Your task to perform on an android device: On the Easy Voice Recorder app, change the sound quality from high to medium.
Image 0: 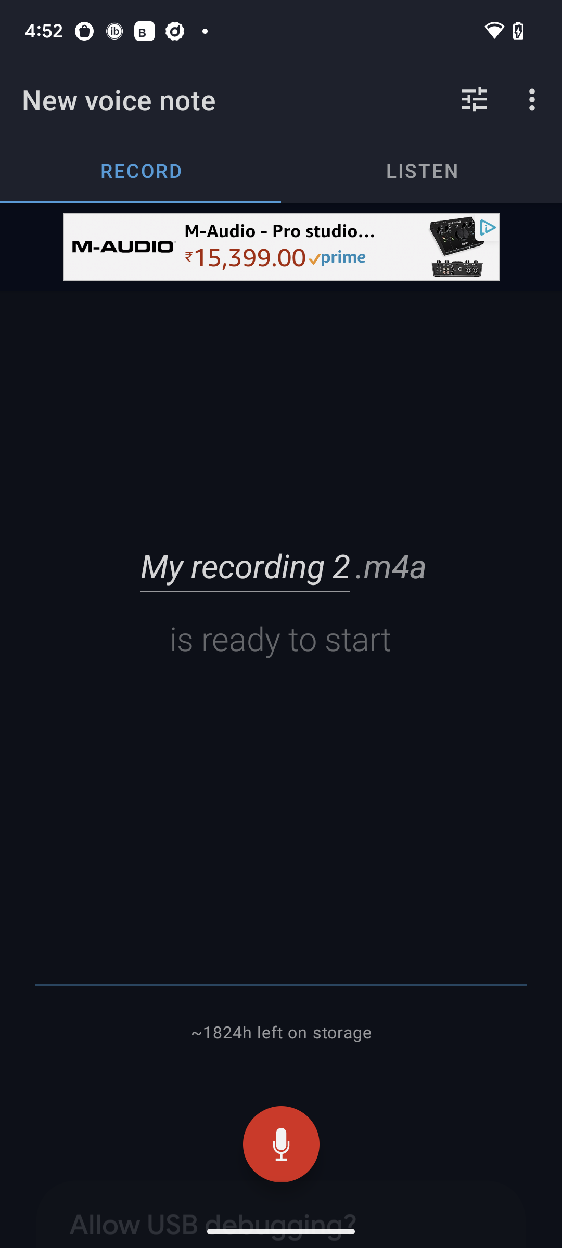
Click on the three dot icon at the top right corner of the screen.
Step 0: click (534, 99)
Image 2: 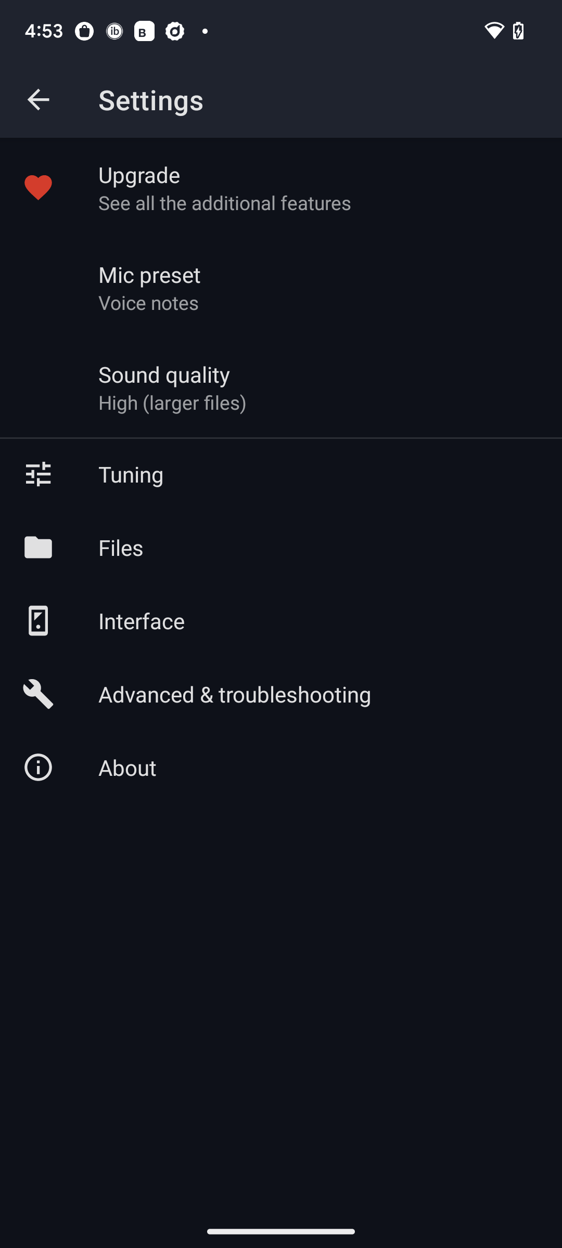
Click on sound quality in the middle of the screen.
Step 2: click (172, 402)
Image 3: 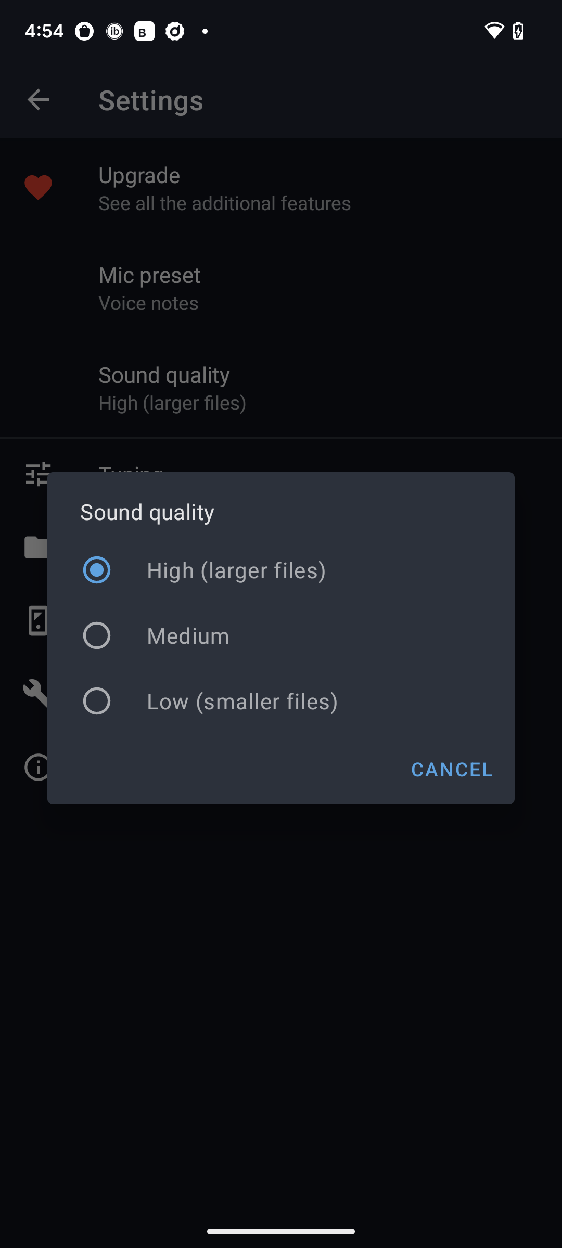
Click on Medium in the middle of the screen.
Step 3: click (280, 635)